Your task to perform on an android device: open the Microsoft to do app and create a task for Fun Time tomorrow 27th july 2023  
Image 0: 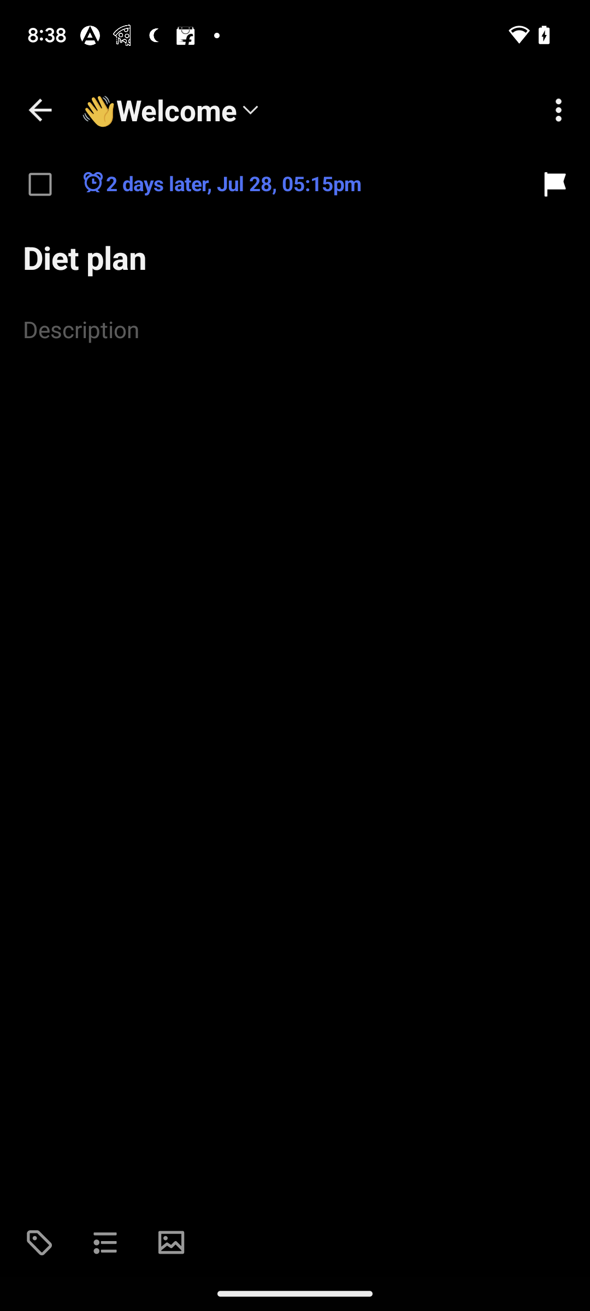
open Microsoft to do app
Step 0: open app "To Do"
Image 1: 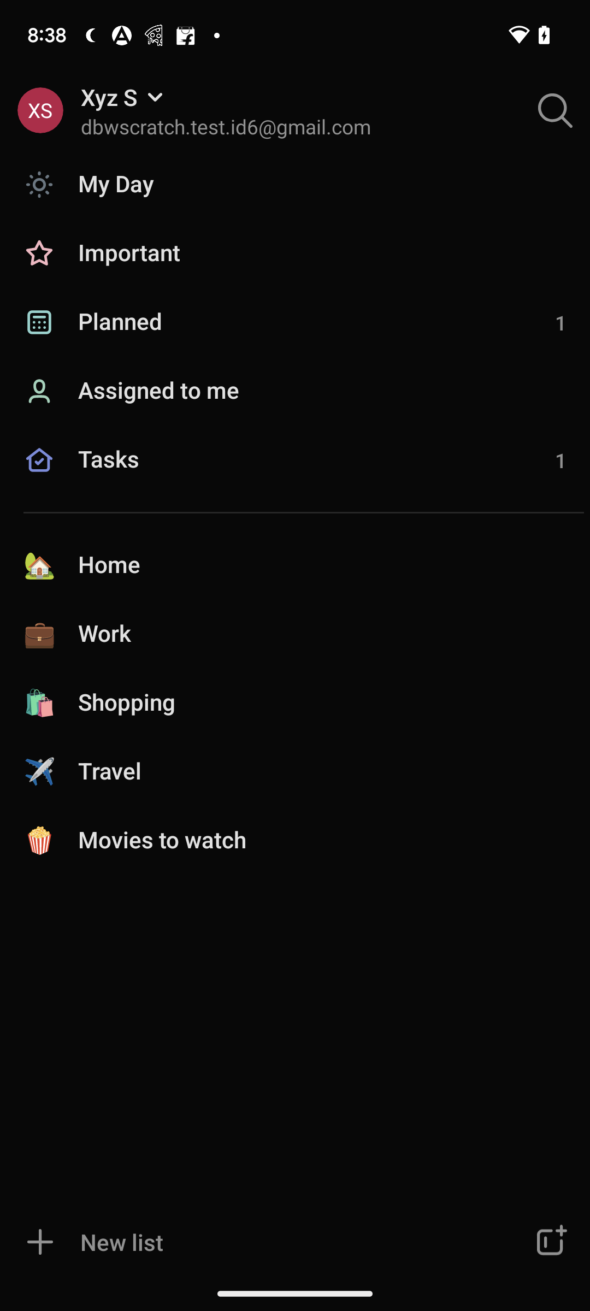
click on the task section
Step 1: click (295, 478)
Image 2: 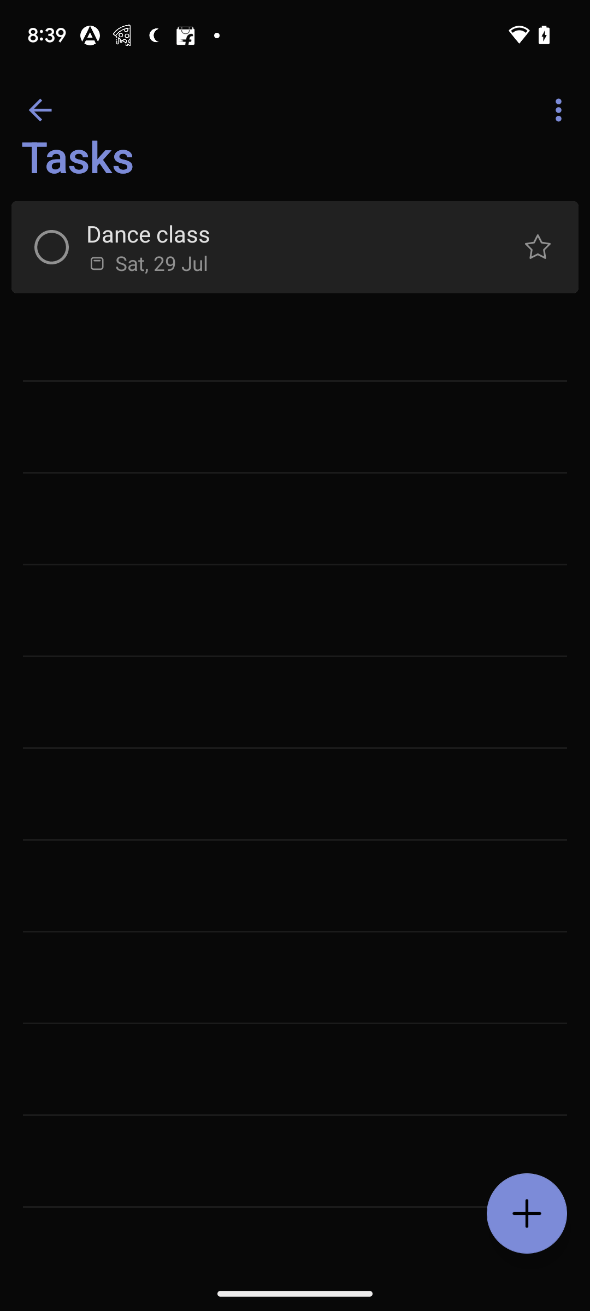
click on the plus button 
Step 2: click (527, 1213)
Image 3: 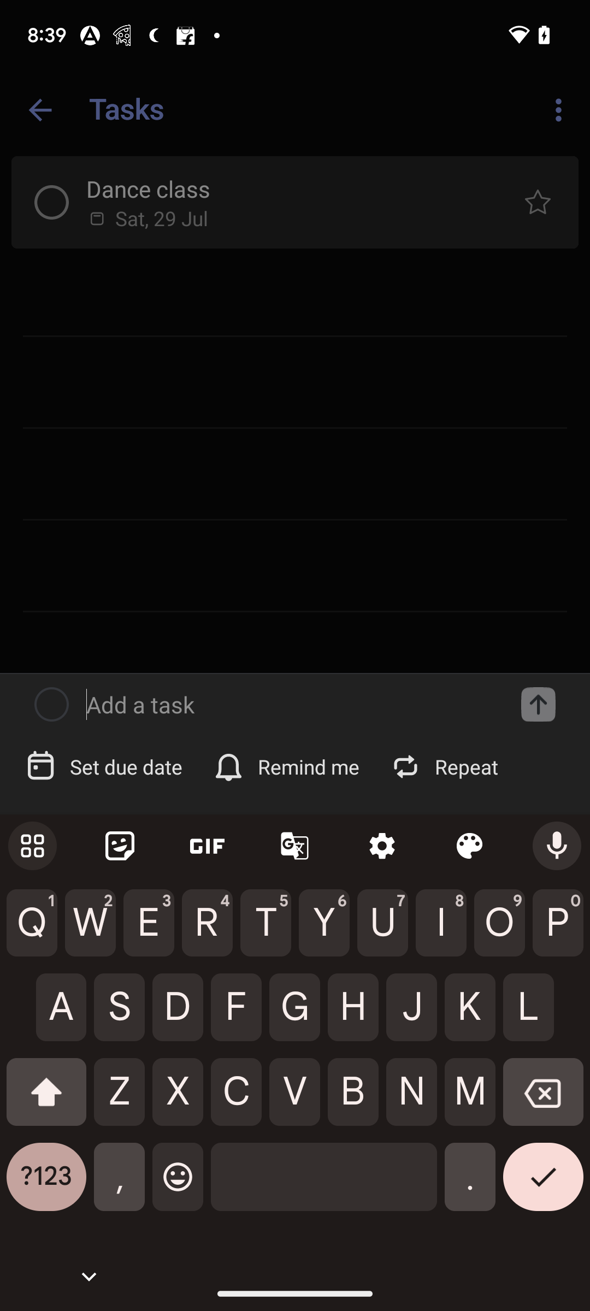
Fun time 
Step 3: type "Fun time"
Image 4: 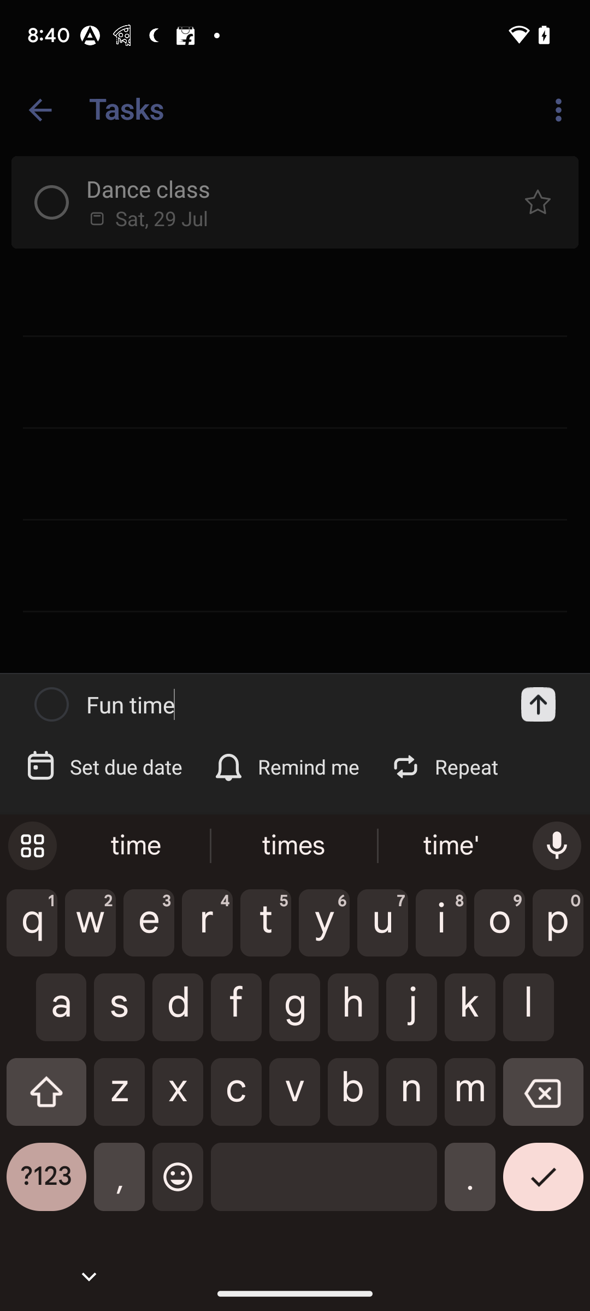
go to the set due date section
Step 4: click (100, 779)
Image 6: 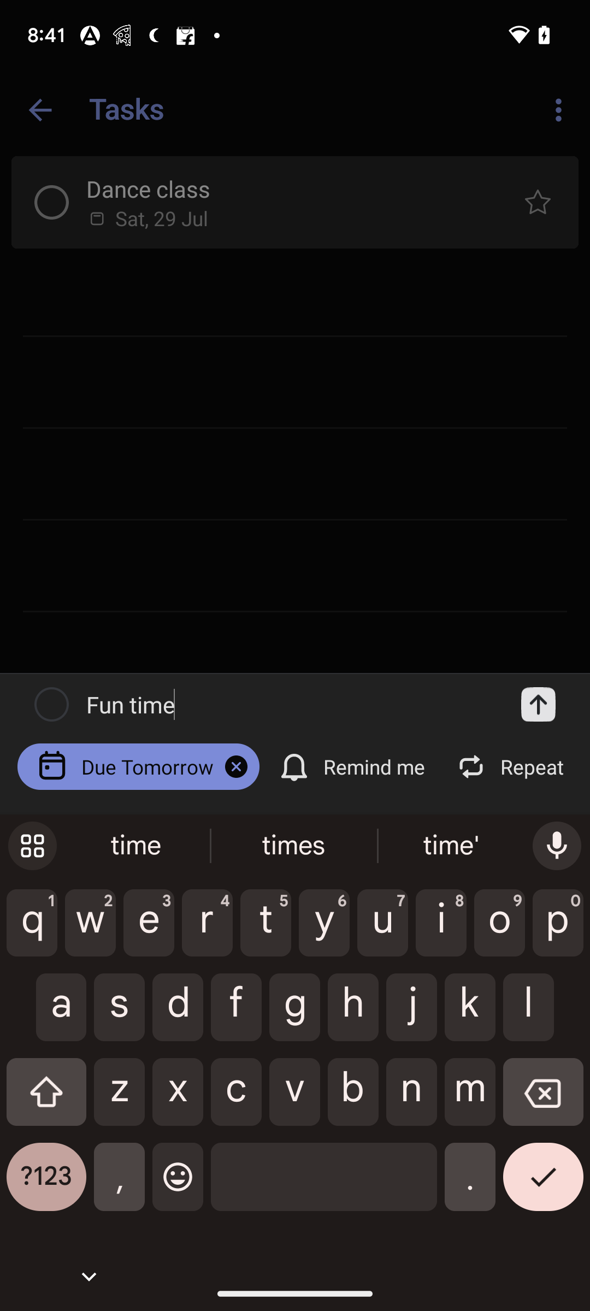
click on date section 
Step 6: click (100, 779)
Image 7: 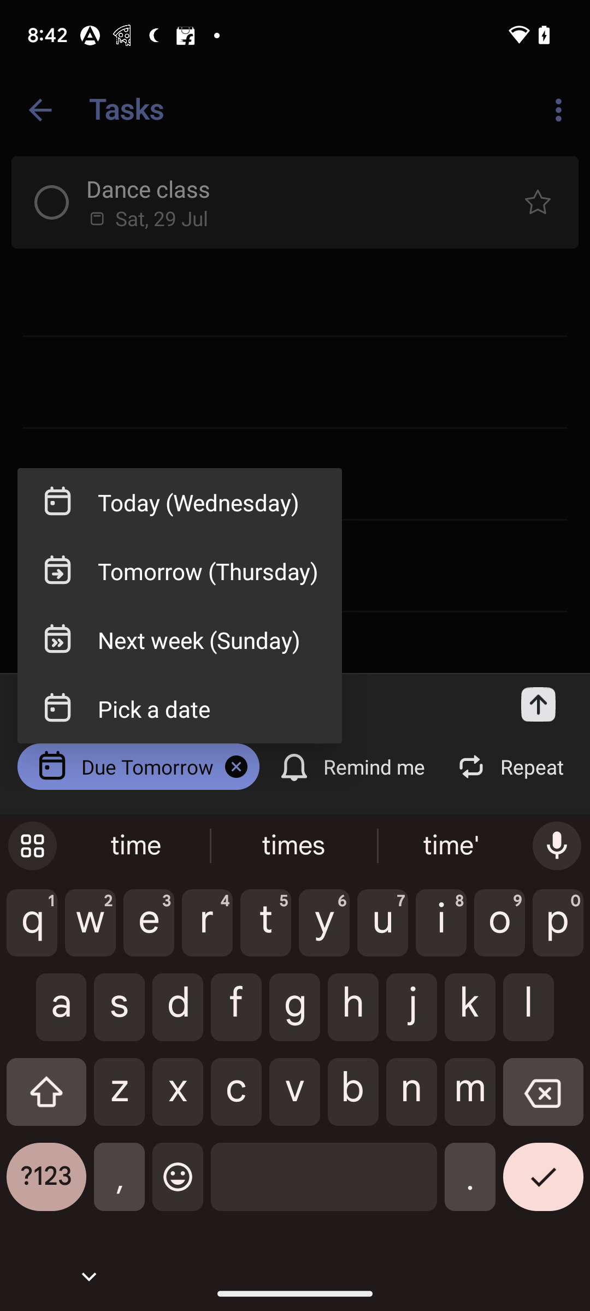
go to the pick a date
Step 7: click (208, 708)
Image 8: 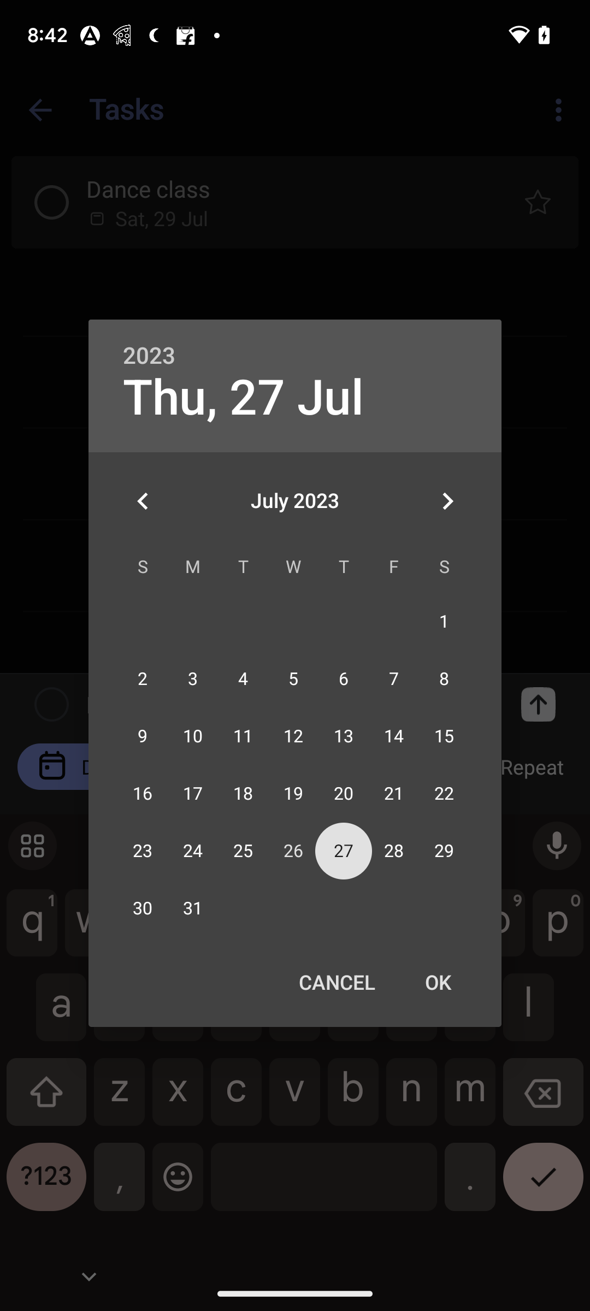
click on ok button
Step 8: click (438, 982)
Image 9: 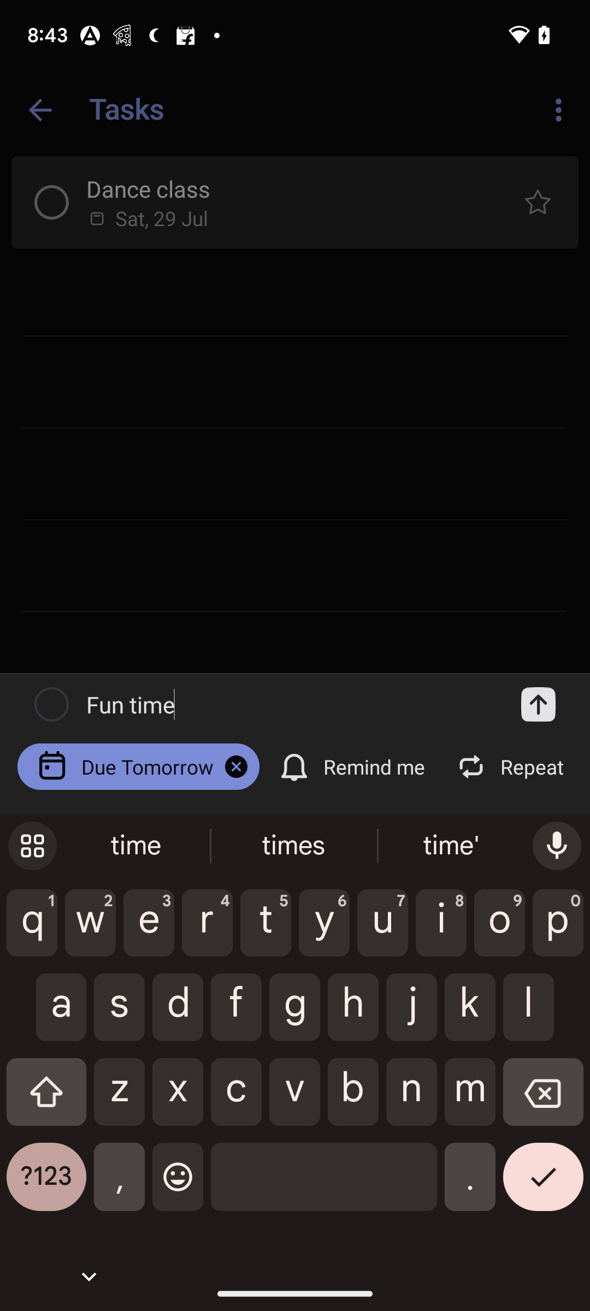
click on the tick icon at the bottom right corner of the screen 
Step 9: click (543, 1185)
Image 10: 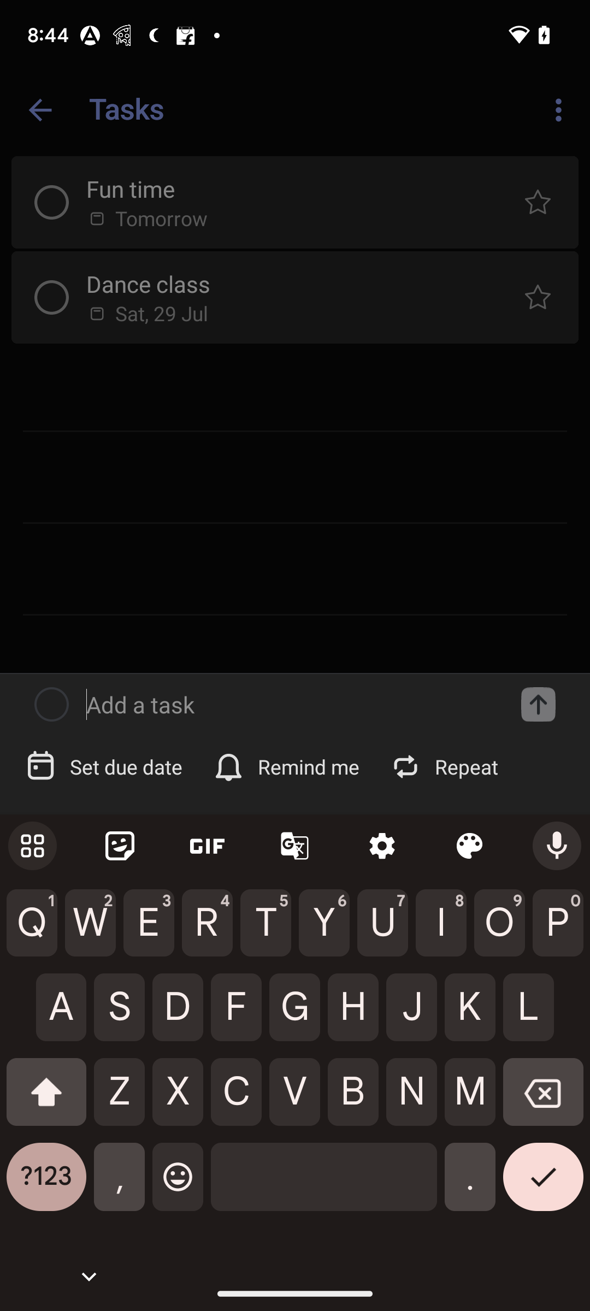
click on the tick icon at the bottom right corner of the screen 
Step 10: wait